Your task to perform on an android device: I'd want to read the Sunlight advice for this plant for my knowledge of how to grow it.
Image 2: 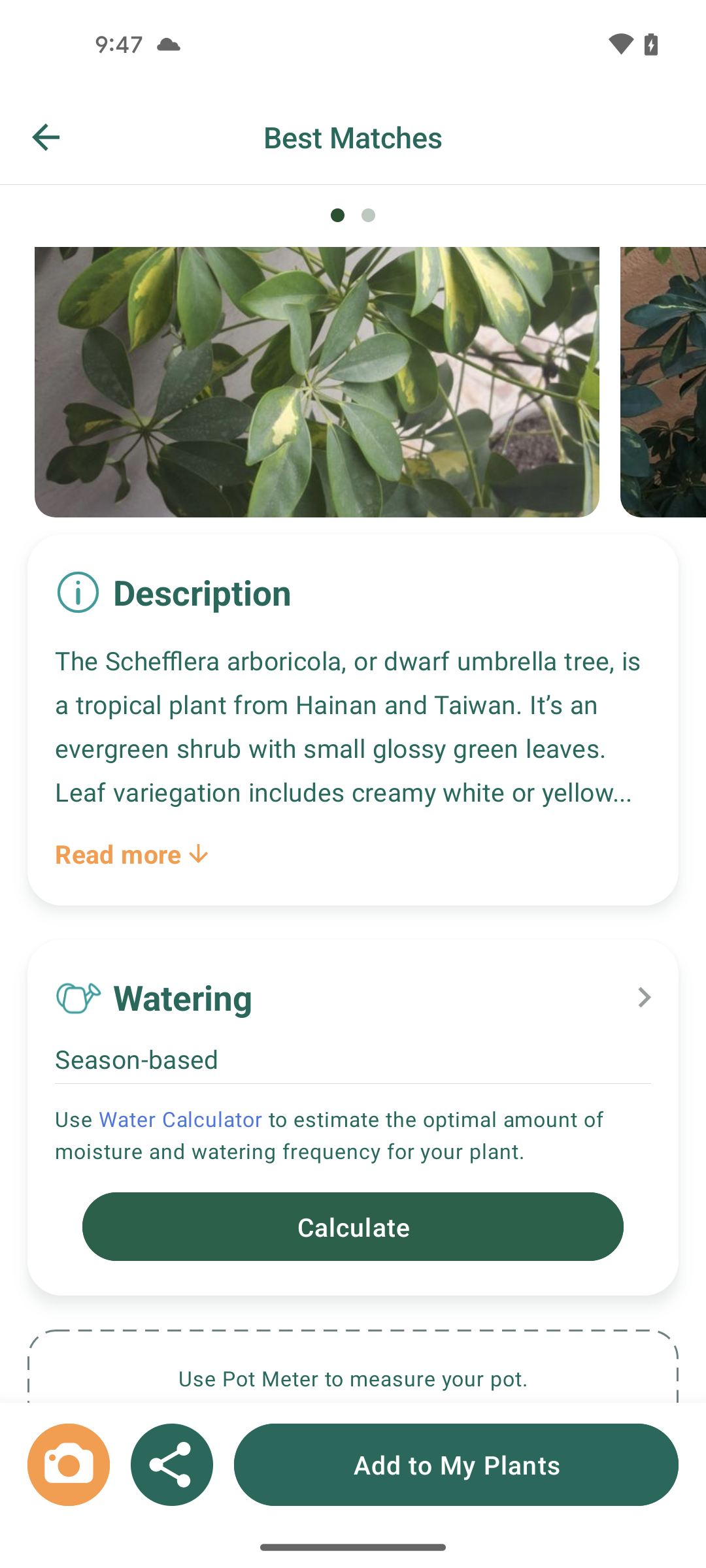
scroll down
Step 2: scroll down
Image 3: 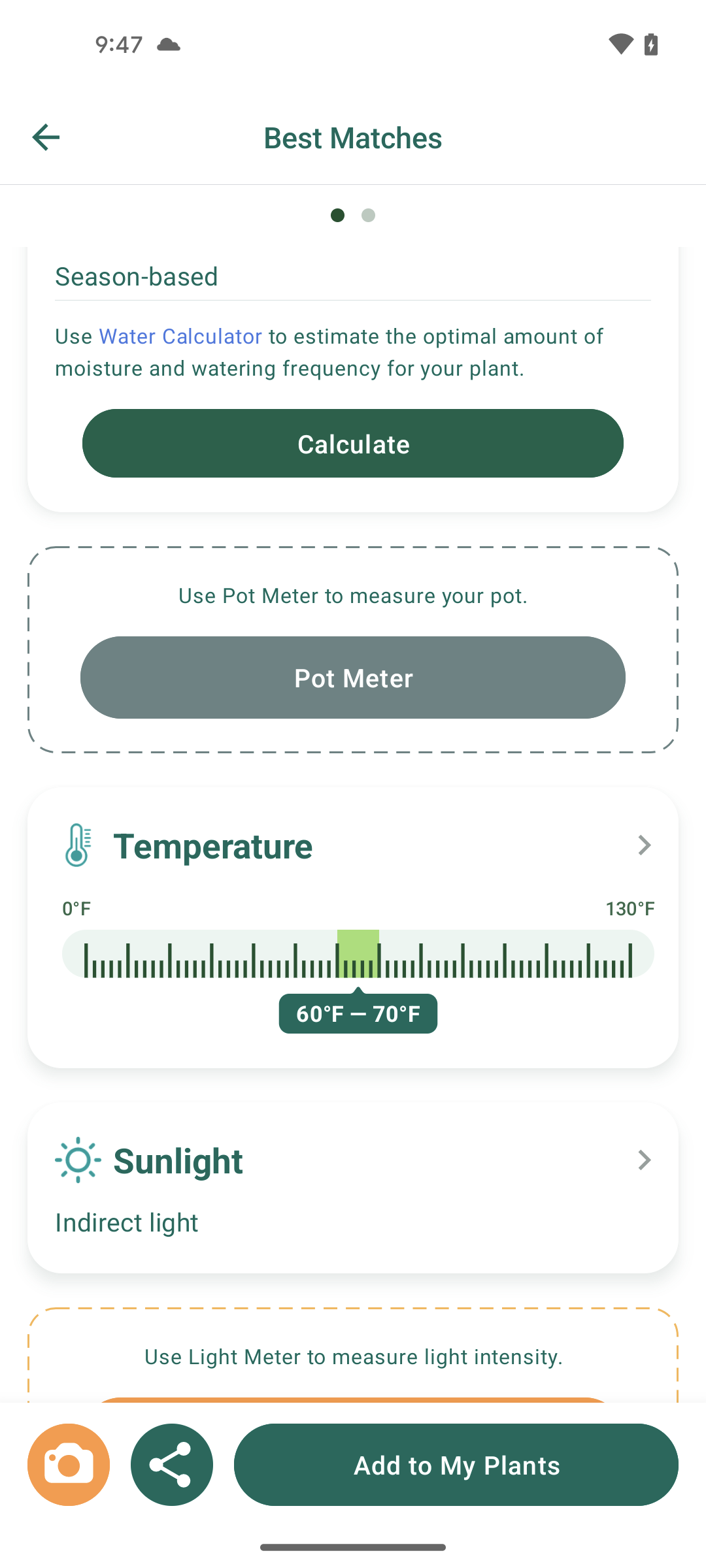
click on Sunlight option
Step 3: click (246, 1196)